Your task to perform on an android device: I am bored listening to pop music, so I would like to scroll through some shorts.
Image 0: 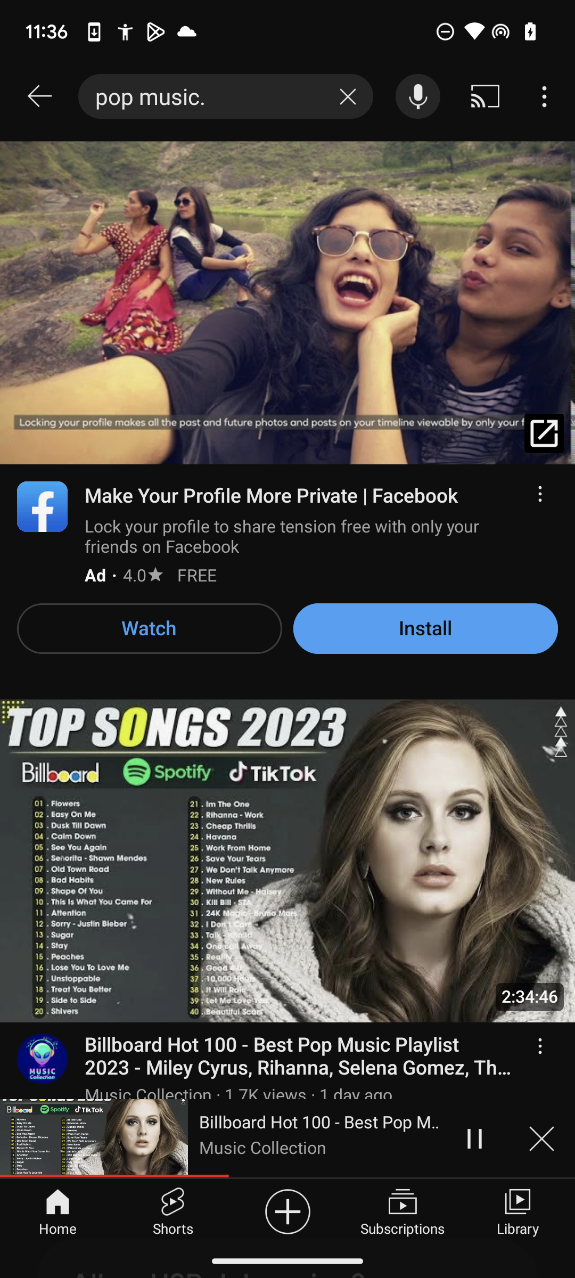
Click on the Shorts button.
Step 0: click (172, 1229)